Your task to perform on an android device: Go to the youtube app and create the meditation playlist
Image 0: 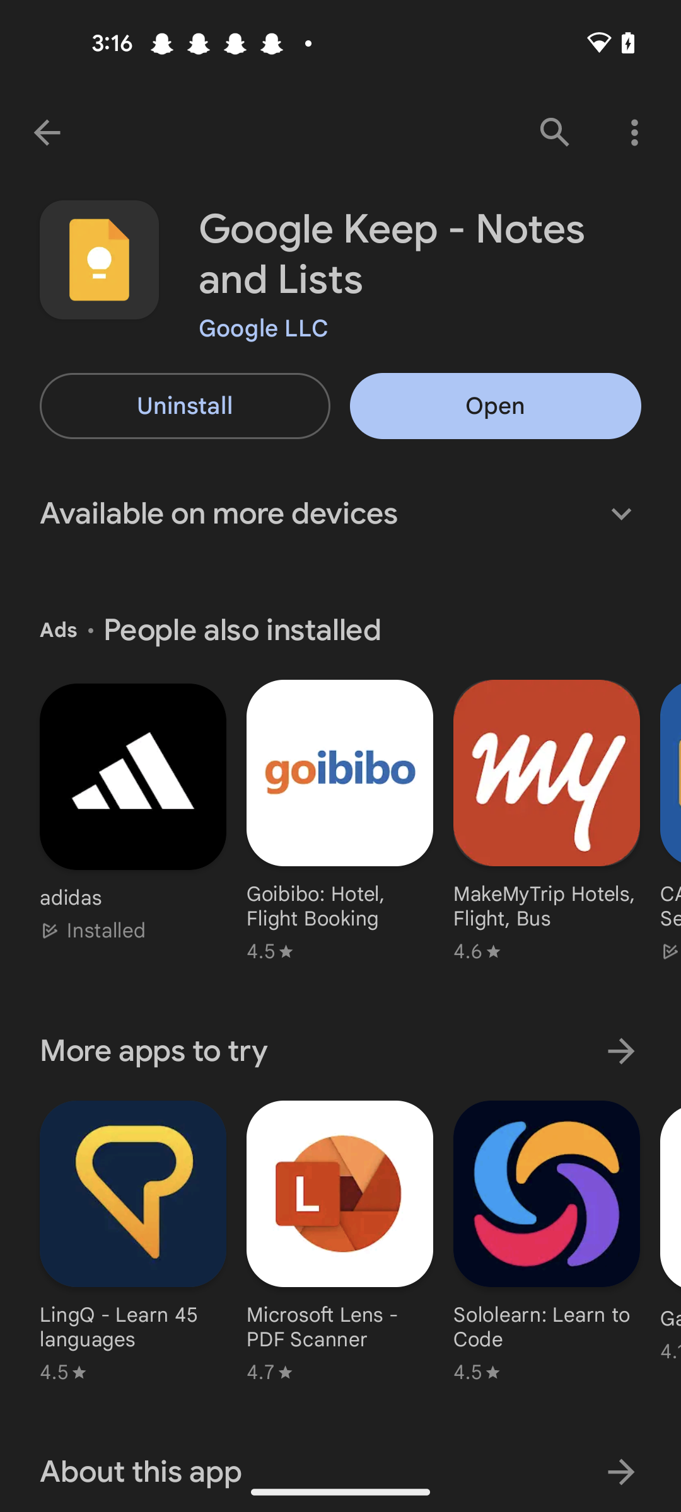
open the youtube app
Step 0: open app "YouTube"
Image 1: 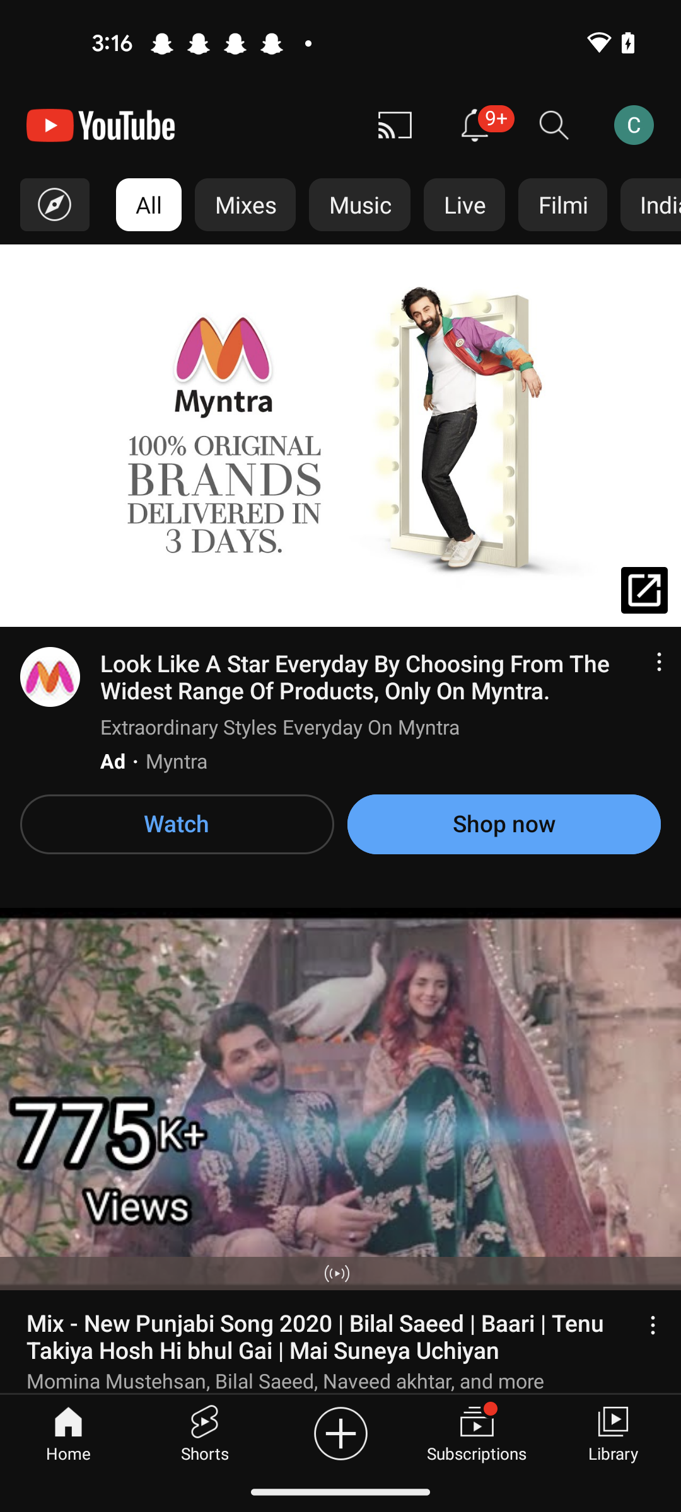
Go to the Library tab at the bottom right corner of the screen 
Step 1: click (613, 1432)
Image 2: 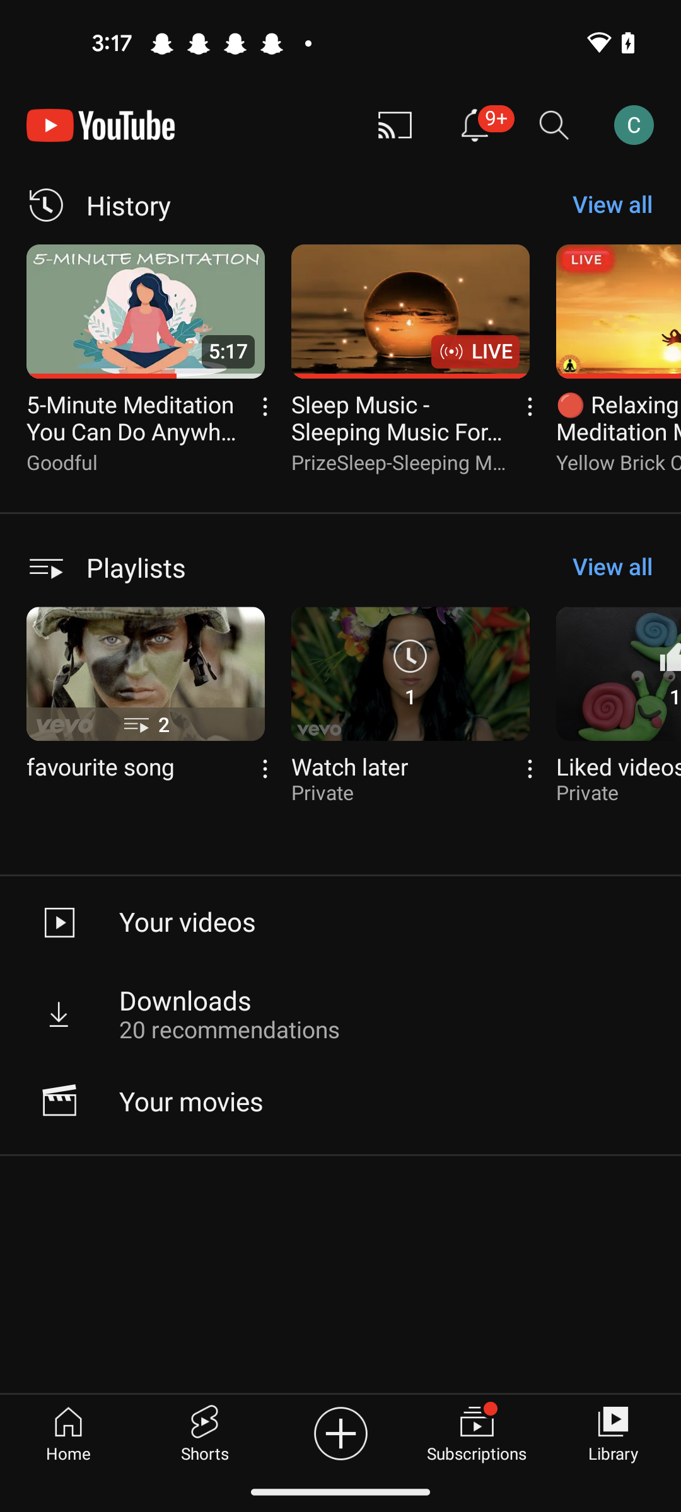
Swipe left 
Step 2: scroll right
Image 3: 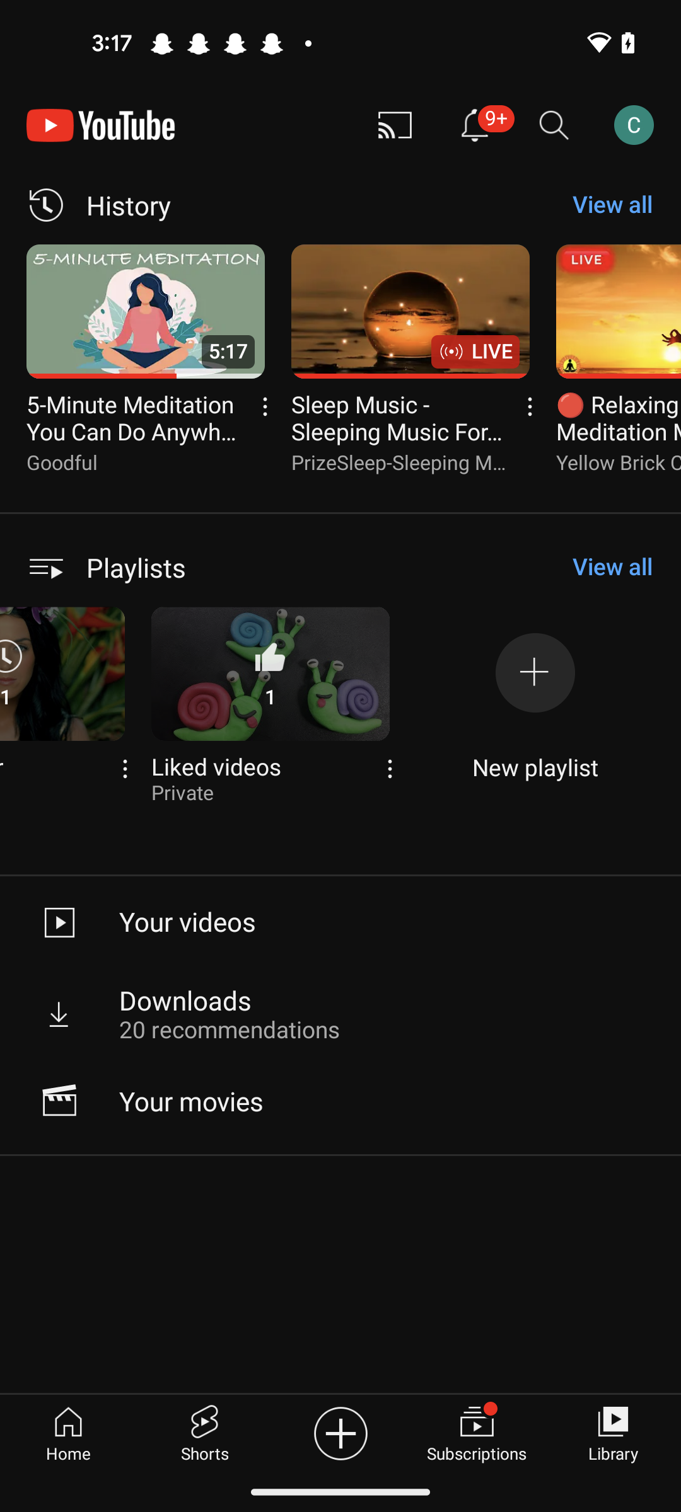
Click on the New playlist icon
Step 3: scroll left
Image 4: 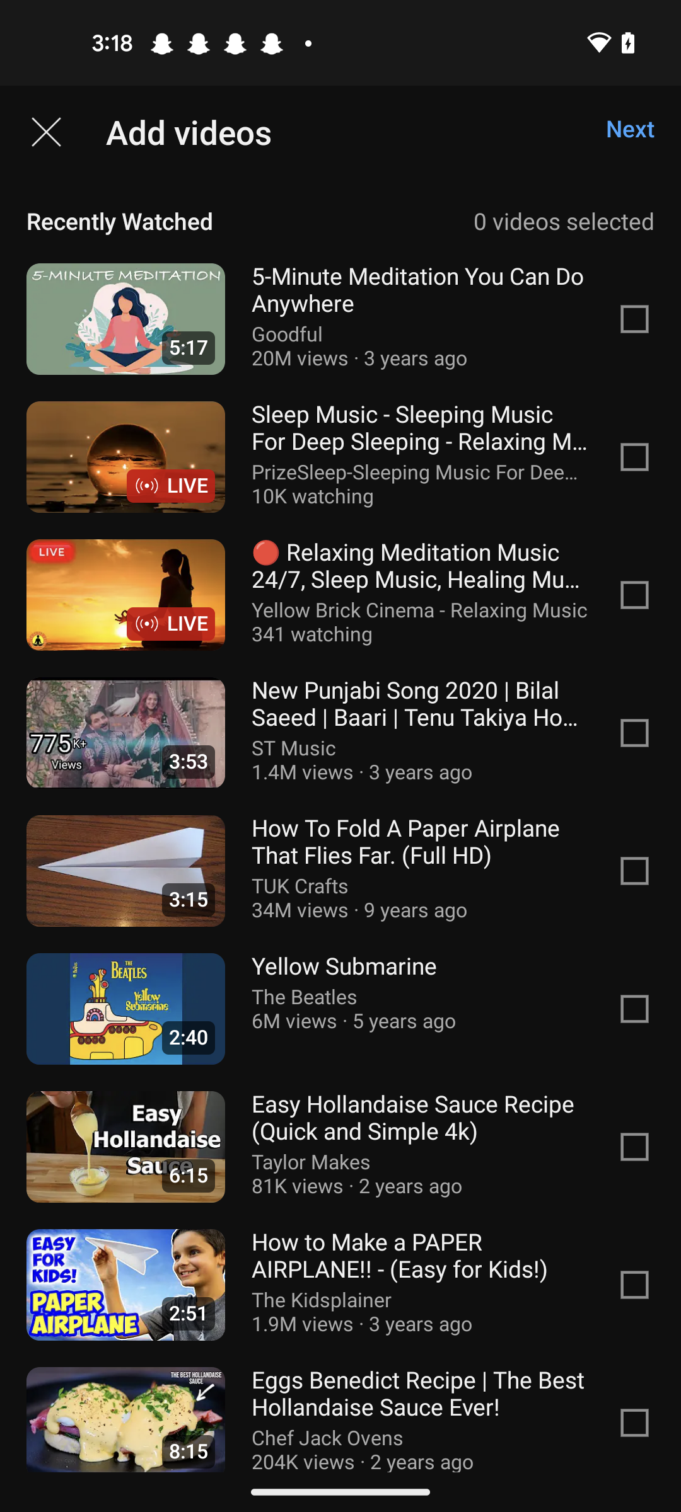
Select the First ,second and third video 
Step 4: click (340, 319)
Image 5: 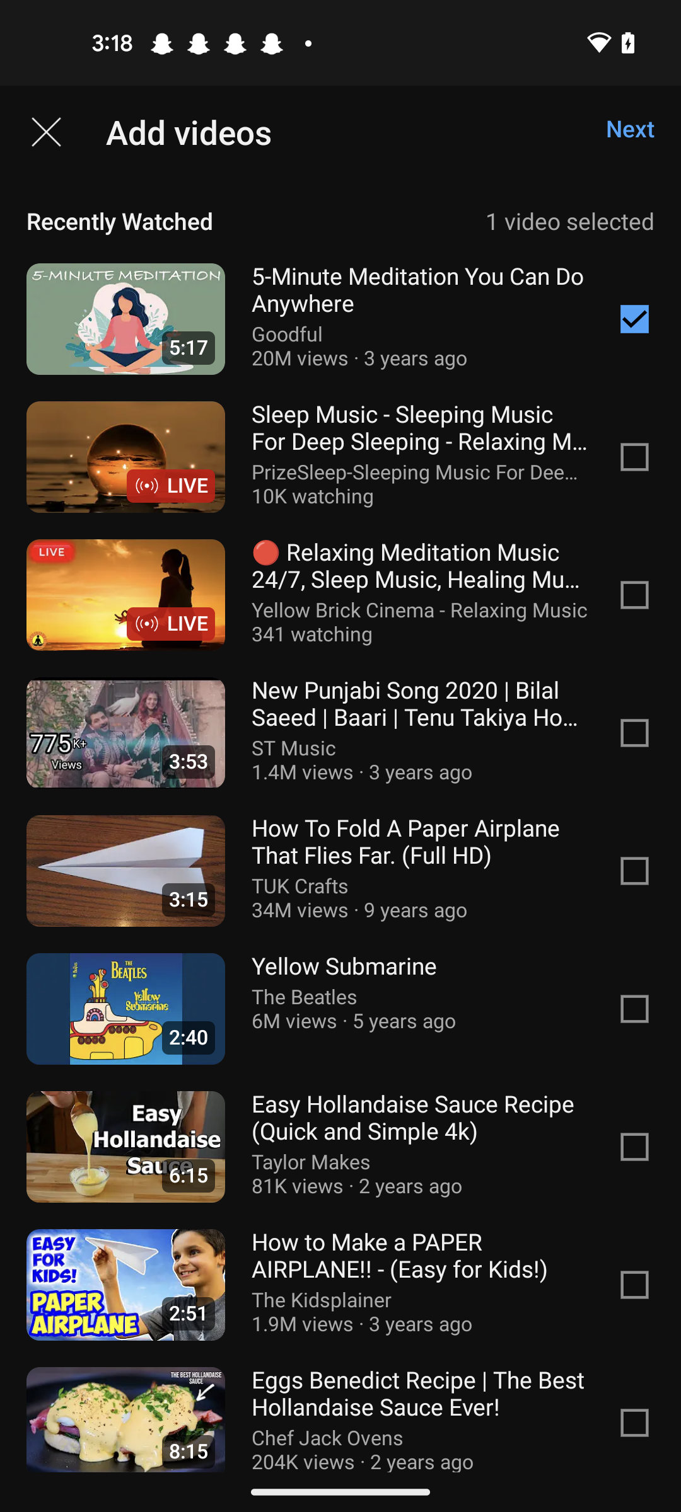
Select the First ,second and third video 
Step 5: click (340, 457)
Image 6: 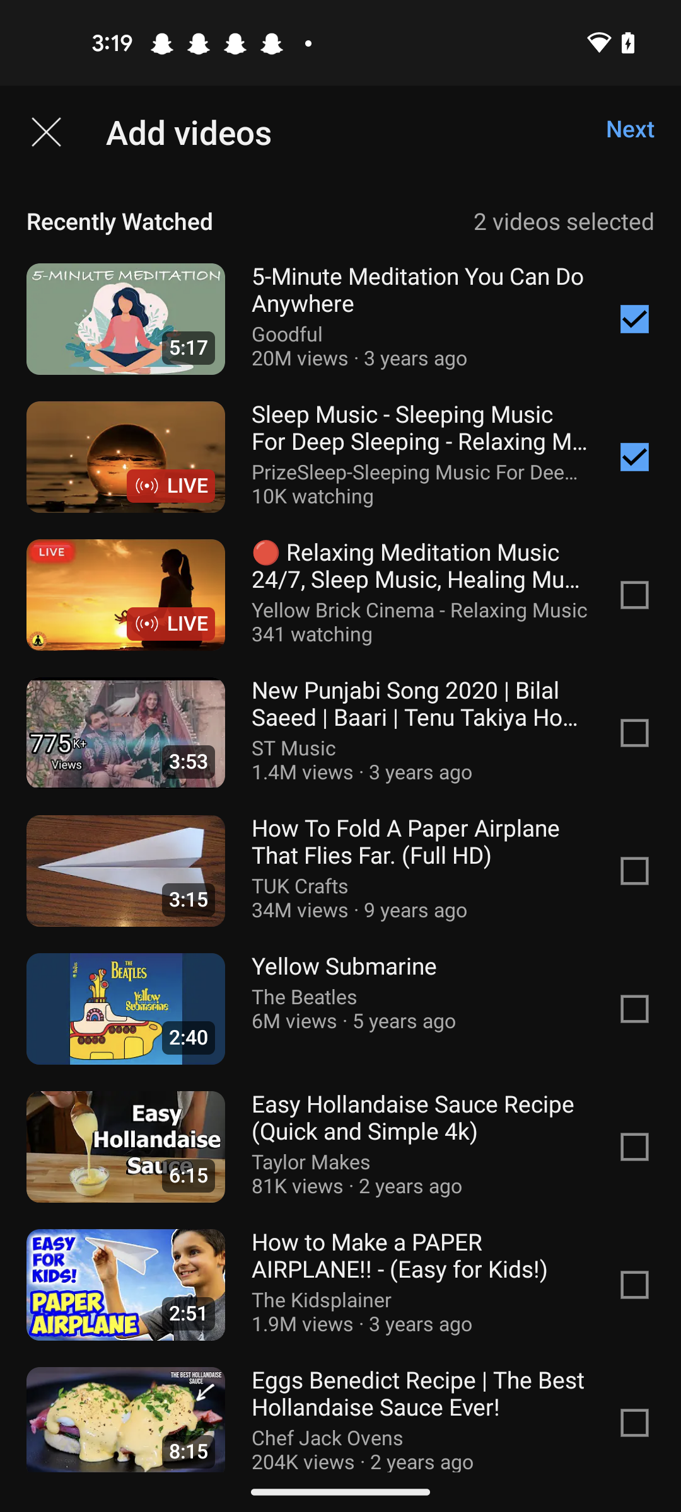
Select the First ,second and third video 
Step 6: click (340, 595)
Image 7: 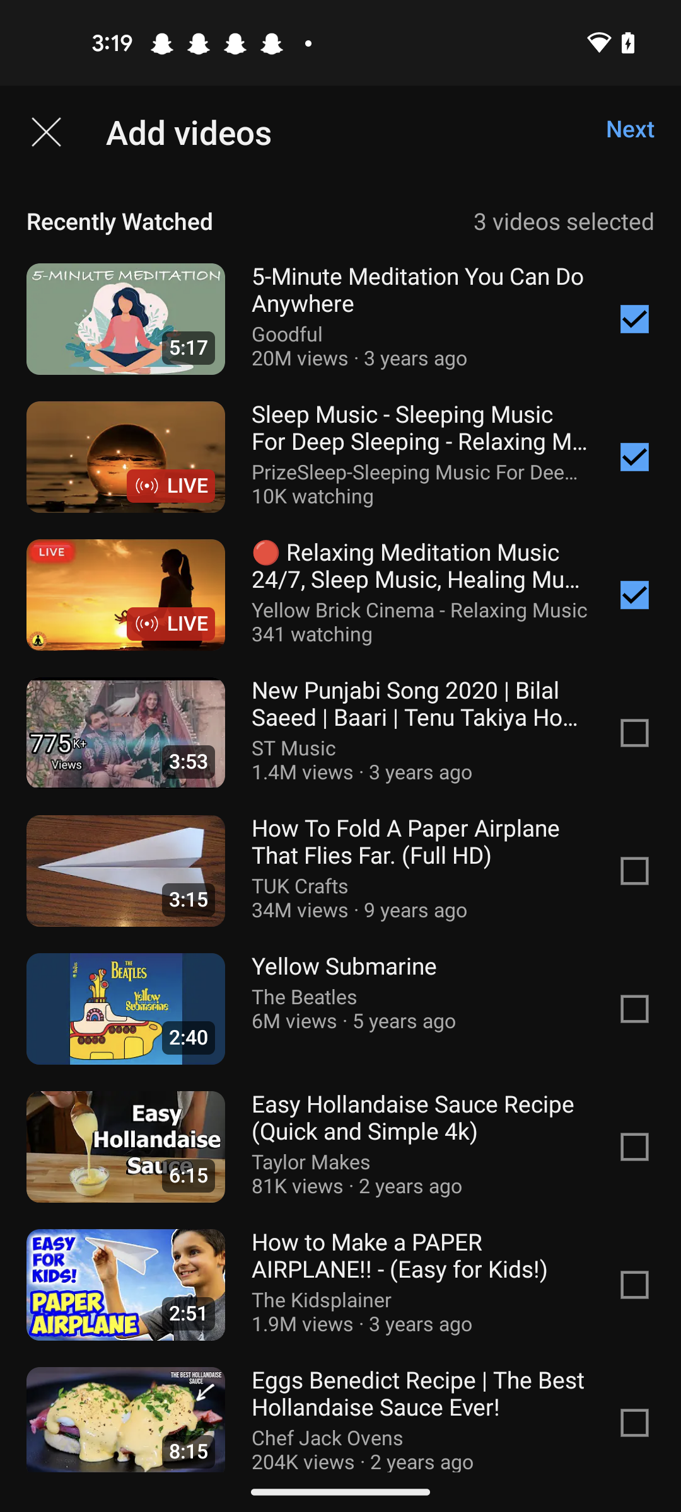
Click on the next option at the top right corner of the screen 
Step 7: click (630, 128)
Image 8: 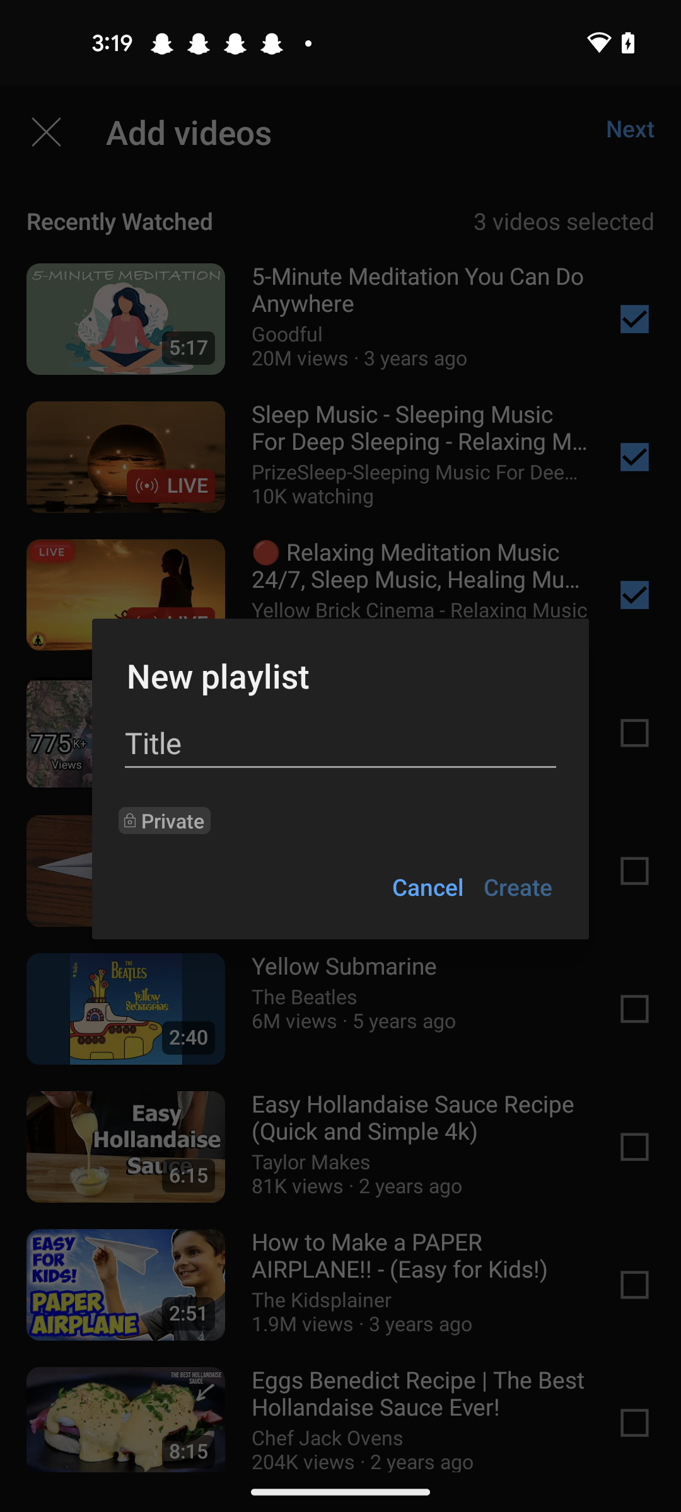
Click on the Title bar of the screen 
Step 8: click (340, 743)
Image 9: 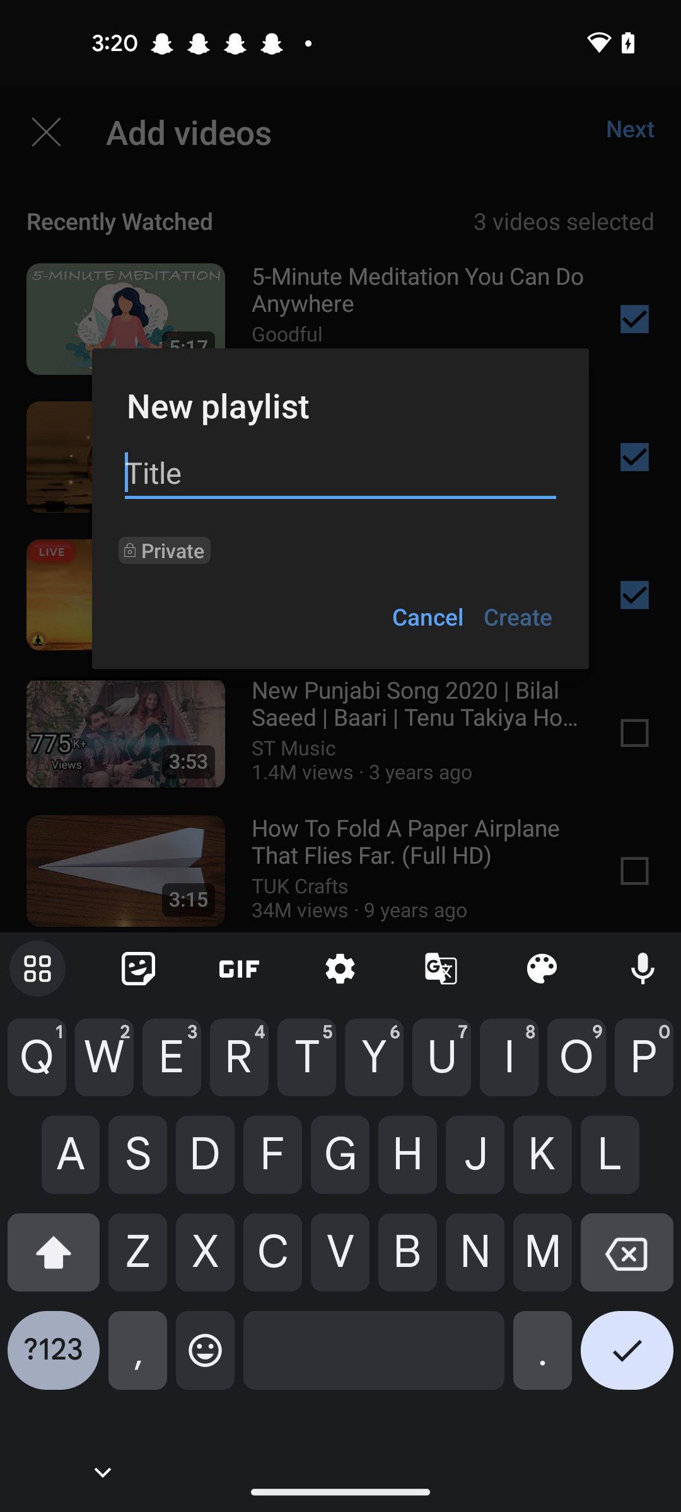
Enter a playlist name as meditation playlist
Step 9: type "meditation playlist"
Image 10: 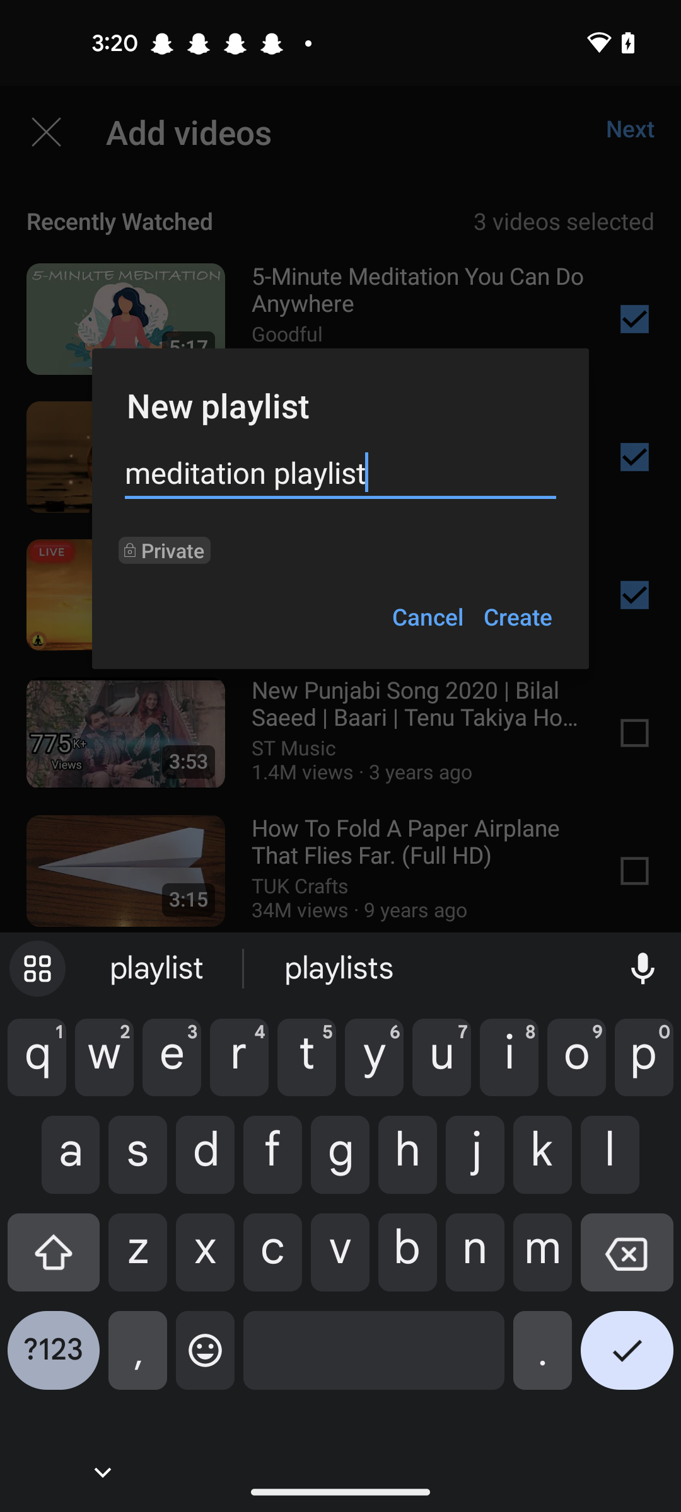
Click on the Create button of the screen 
Step 10: click (518, 616)